Your task to perform on an android device: Open the Weather app, Click on the Map tab to view the current weather conditions
Image 0: 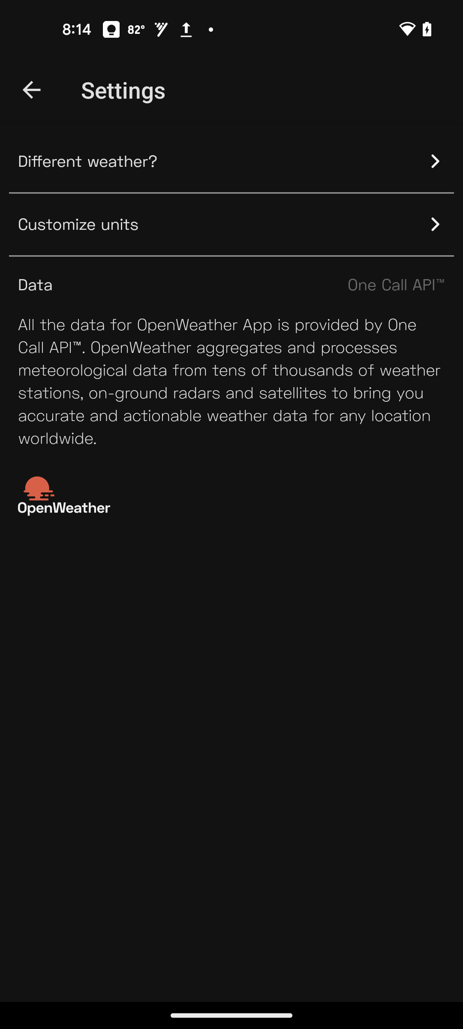
Open the Weather app
Step 0: open app "Weather"
Image 1: 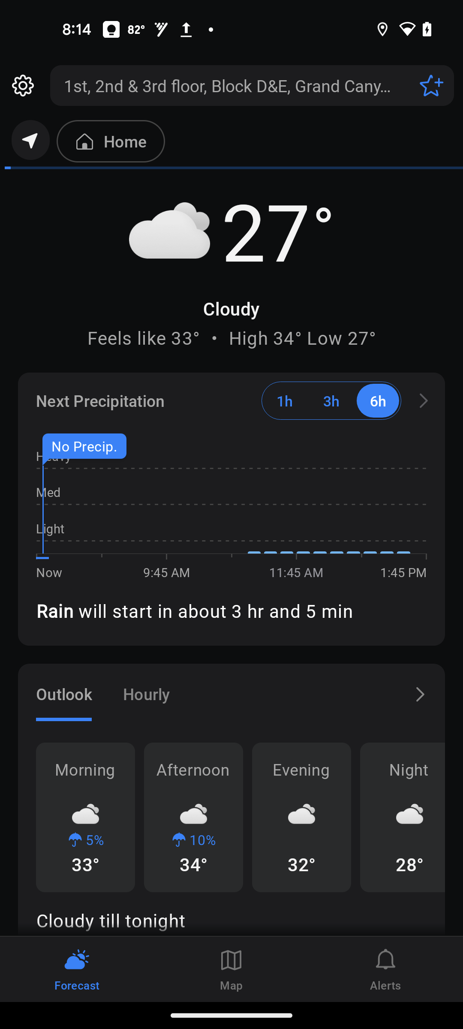
Click on the Map tab at the bottom center of the screen
Step 1: click (231, 969)